Your task to perform on an android device: Read the reviews of the Customer so as to get more clarity about the Cars in the CarTrade app.
Image 0: 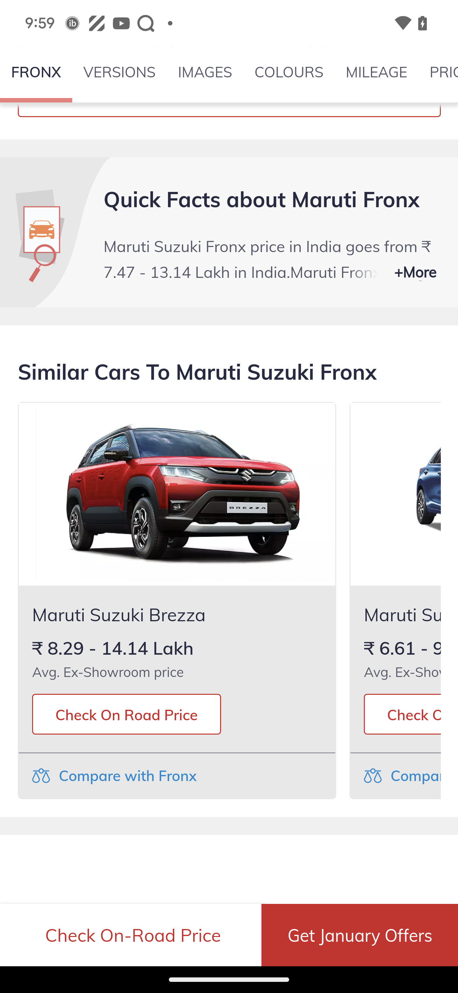
Swipe down on the screen to view the review
Step 0: scroll up
Image 1: 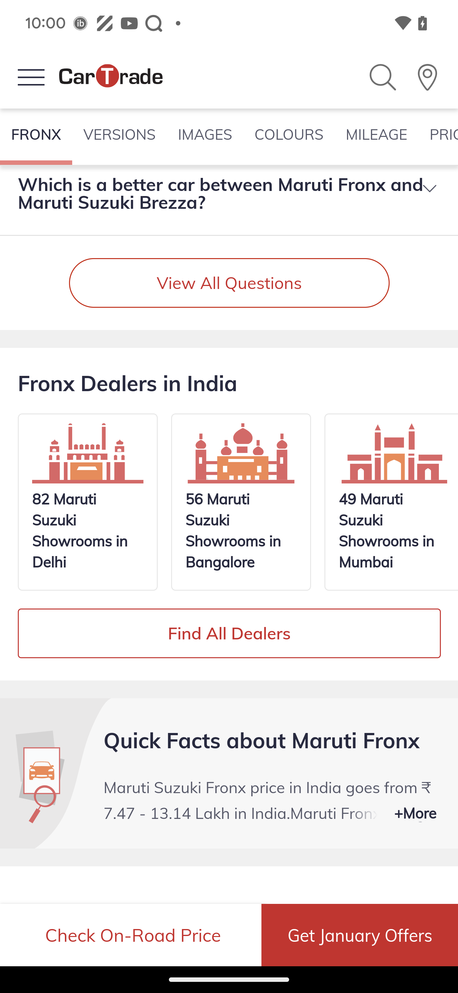
Swipe down on the screen to view the review
Step 1: scroll up
Image 2: 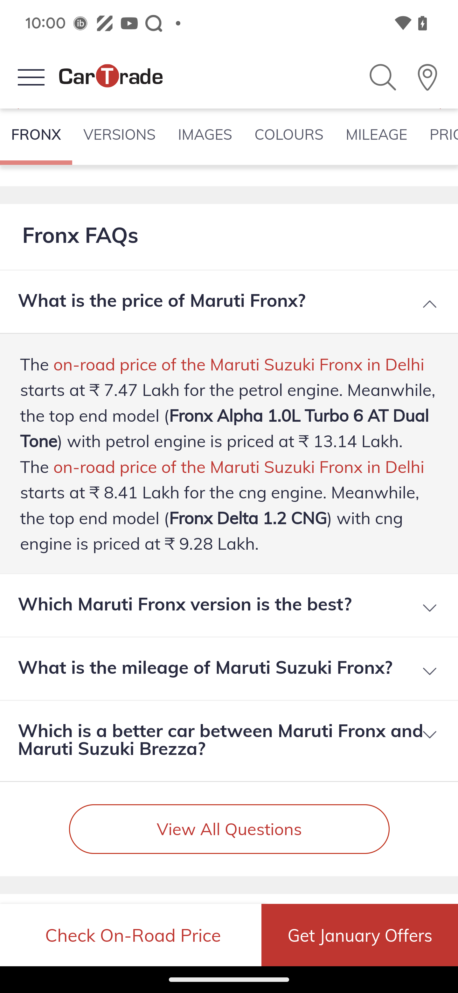
Swipe down on the screen to view the review
Step 2: scroll up
Image 3: 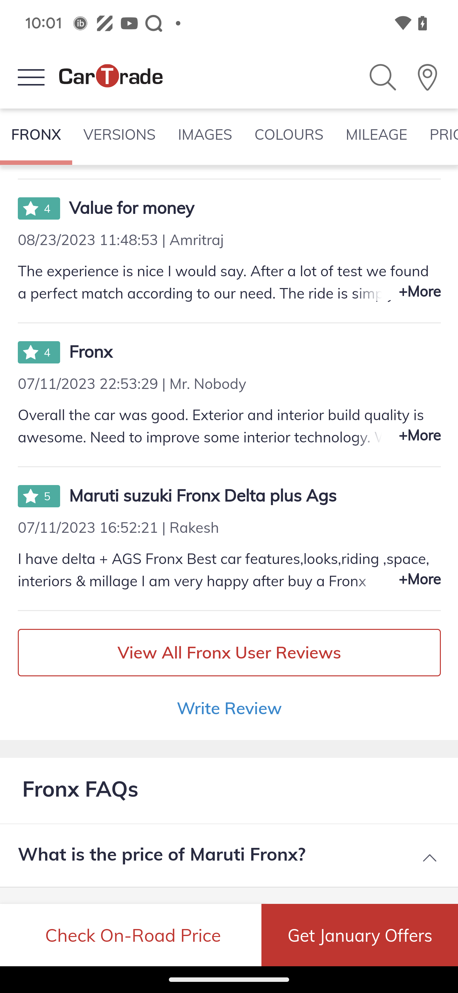
Swipe down on the screen to view the review
Step 3: scroll up